Your task to perform on an android device: Open All currency converter app, Compare Bangladeshi BDT to Indian INR and see the current stats
Image 0: 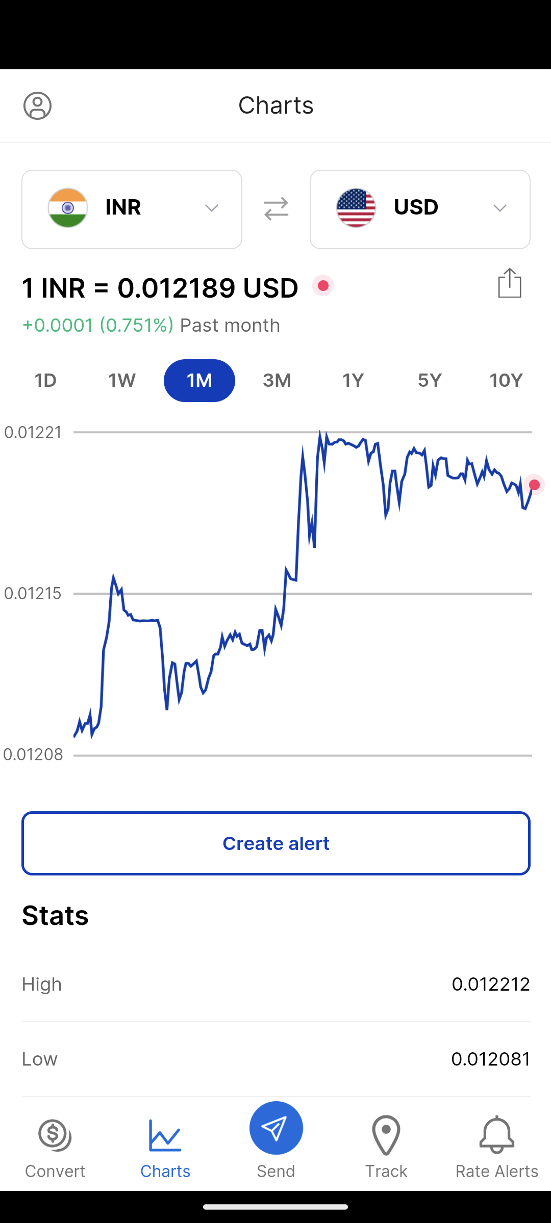
Open All currency converter app
Step 0: open app "All Currency Converter"
Image 1: 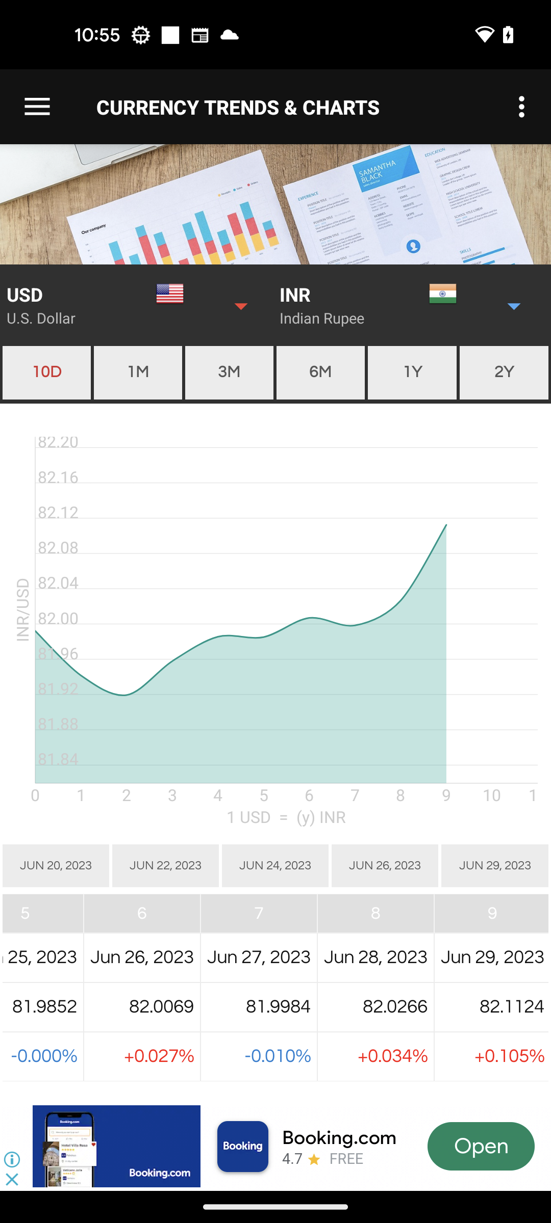
Click on the red arrow icon in front of the USD
Step 1: click (242, 306)
Image 2: 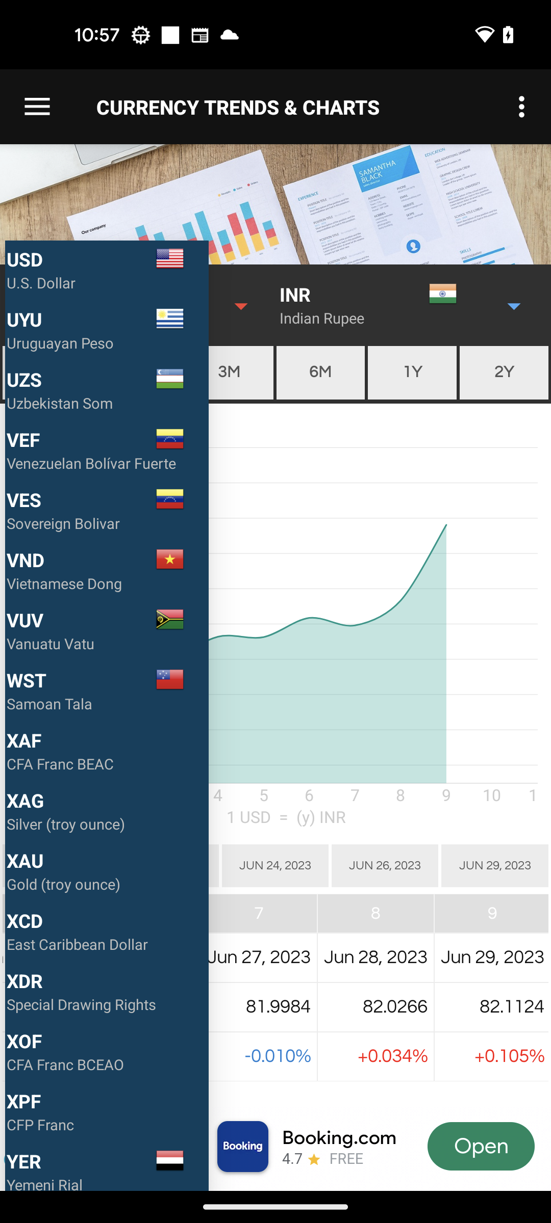
Scroll up to view Bangladeshi BDT
Step 2: scroll up
Image 3: 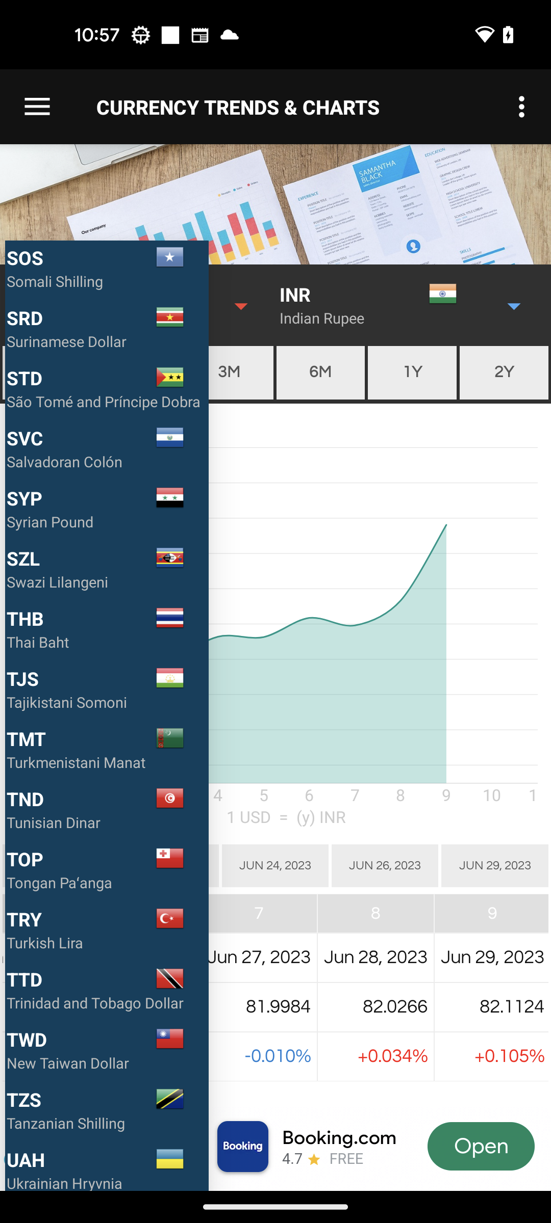
Scroll up to view Bangladeshi BDT
Step 3: scroll up
Image 4: 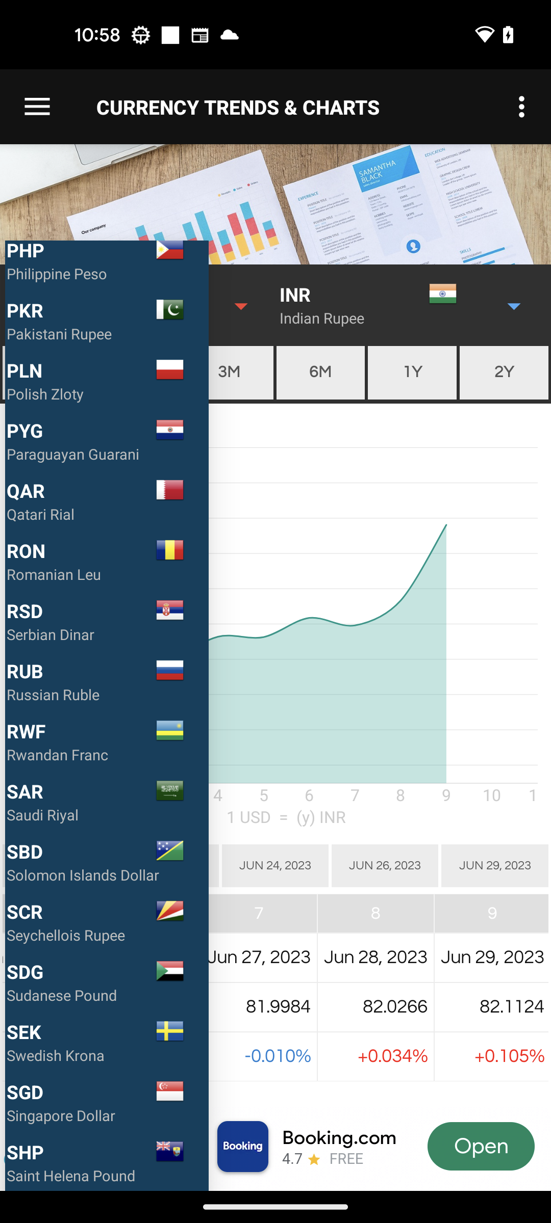
Scroll up to view Bangladeshi BDT
Step 4: scroll up
Image 5: 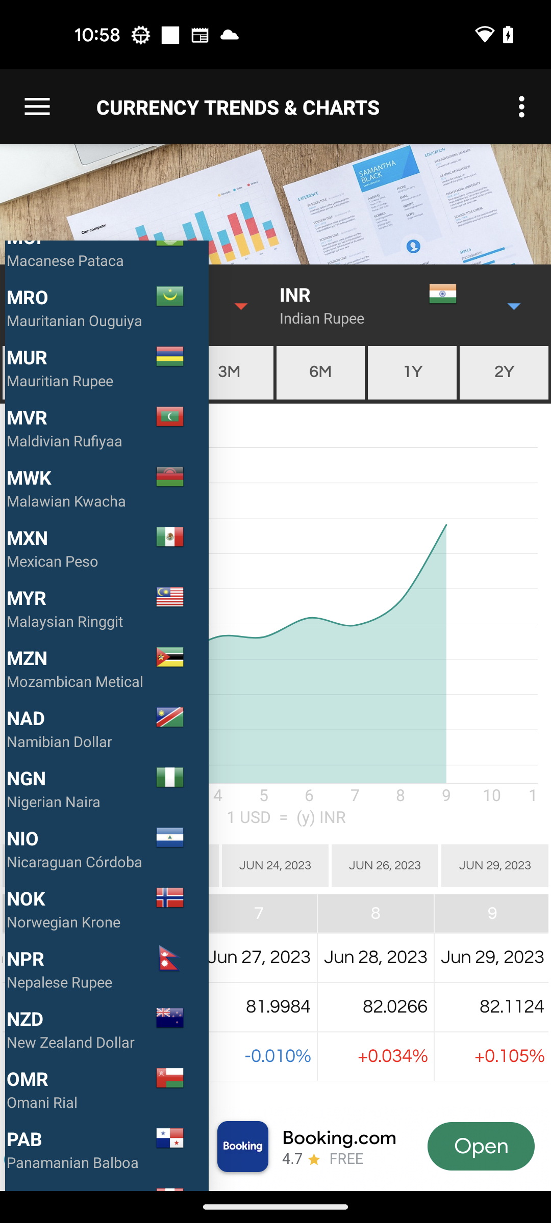
Scroll up to view Bangladeshi BDT
Step 5: scroll up
Image 7: 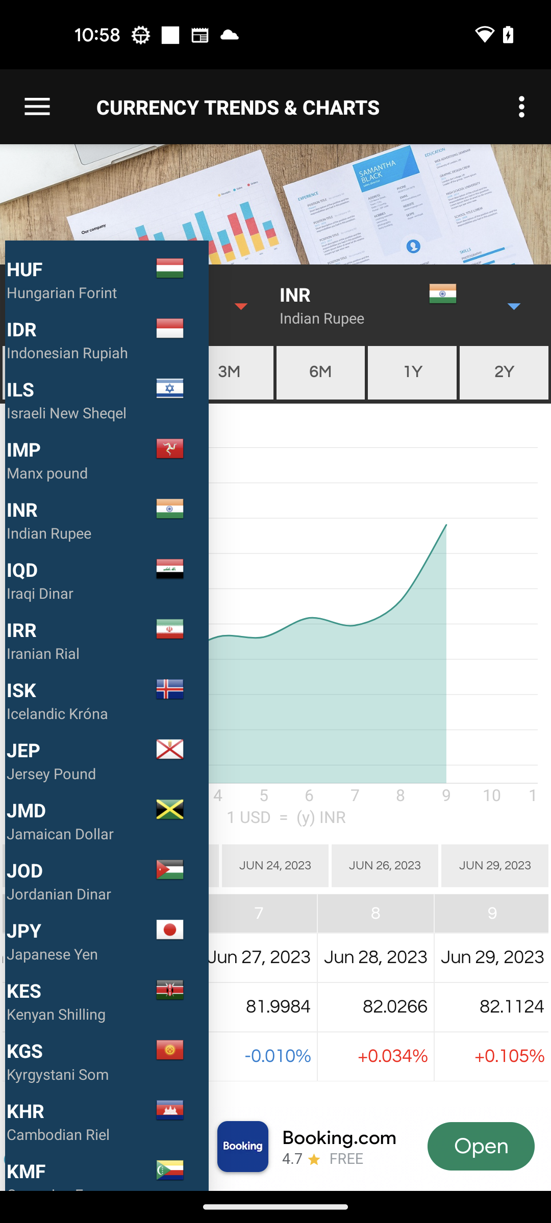
Scroll up to view Bangladeshi BDT
Step 7: scroll up
Image 8: 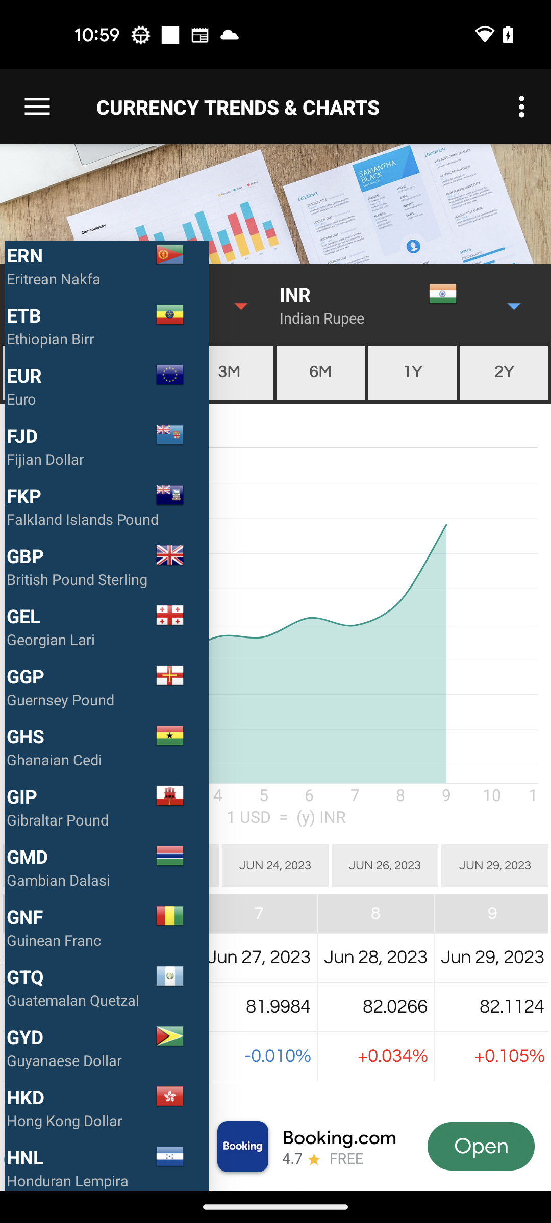
Scroll up to view Bangladeshi BDT
Step 8: scroll up
Image 9: 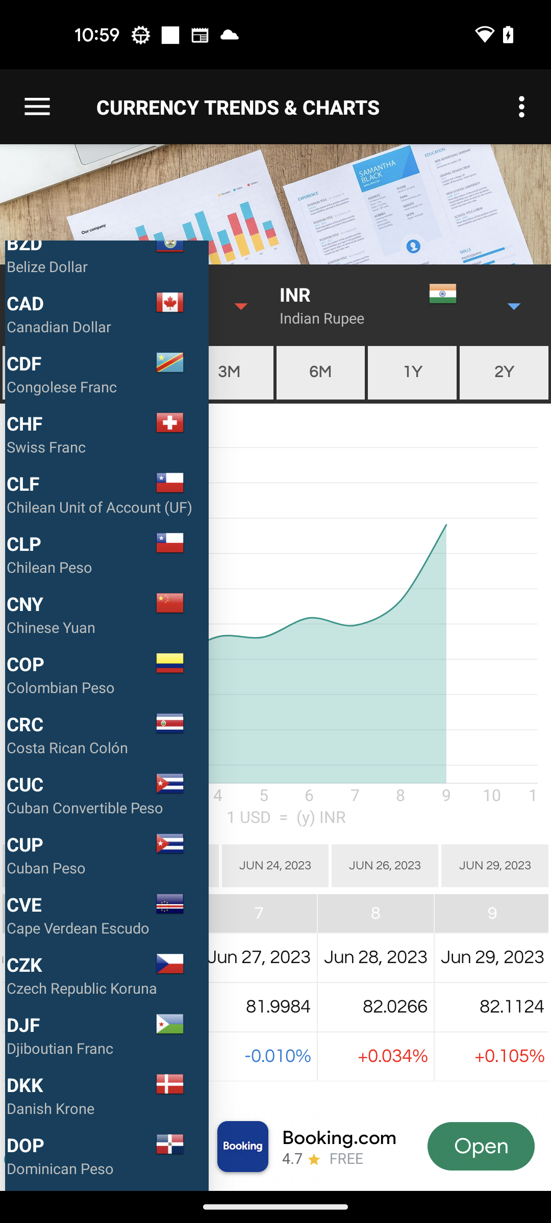
Scroll up to view Bangladeshi BDT
Step 9: scroll up